Your task to perform on an android device: I wish to delete my cerebra note because it is no longer necessary
Image 0: 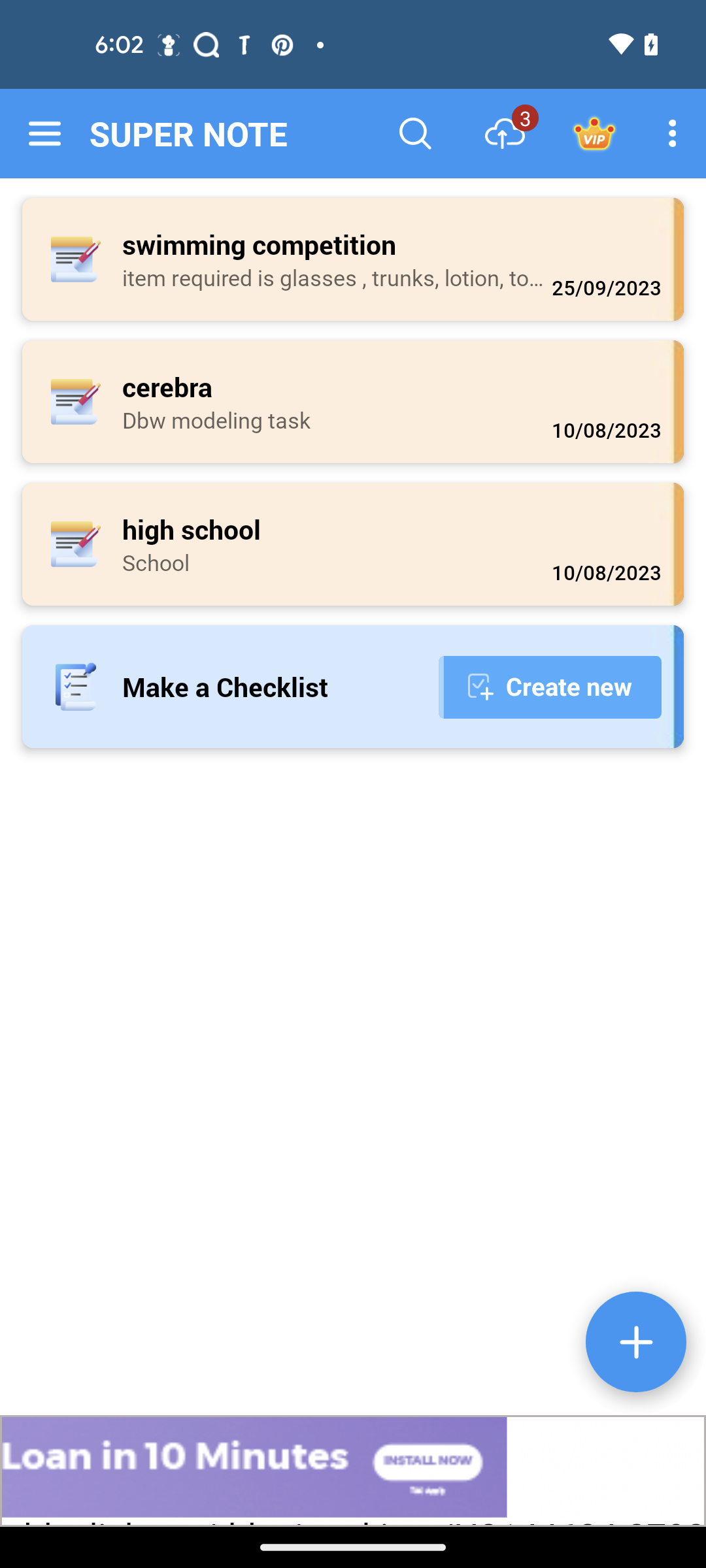
click on the cerebra note
Step 0: click (337, 386)
Image 1: 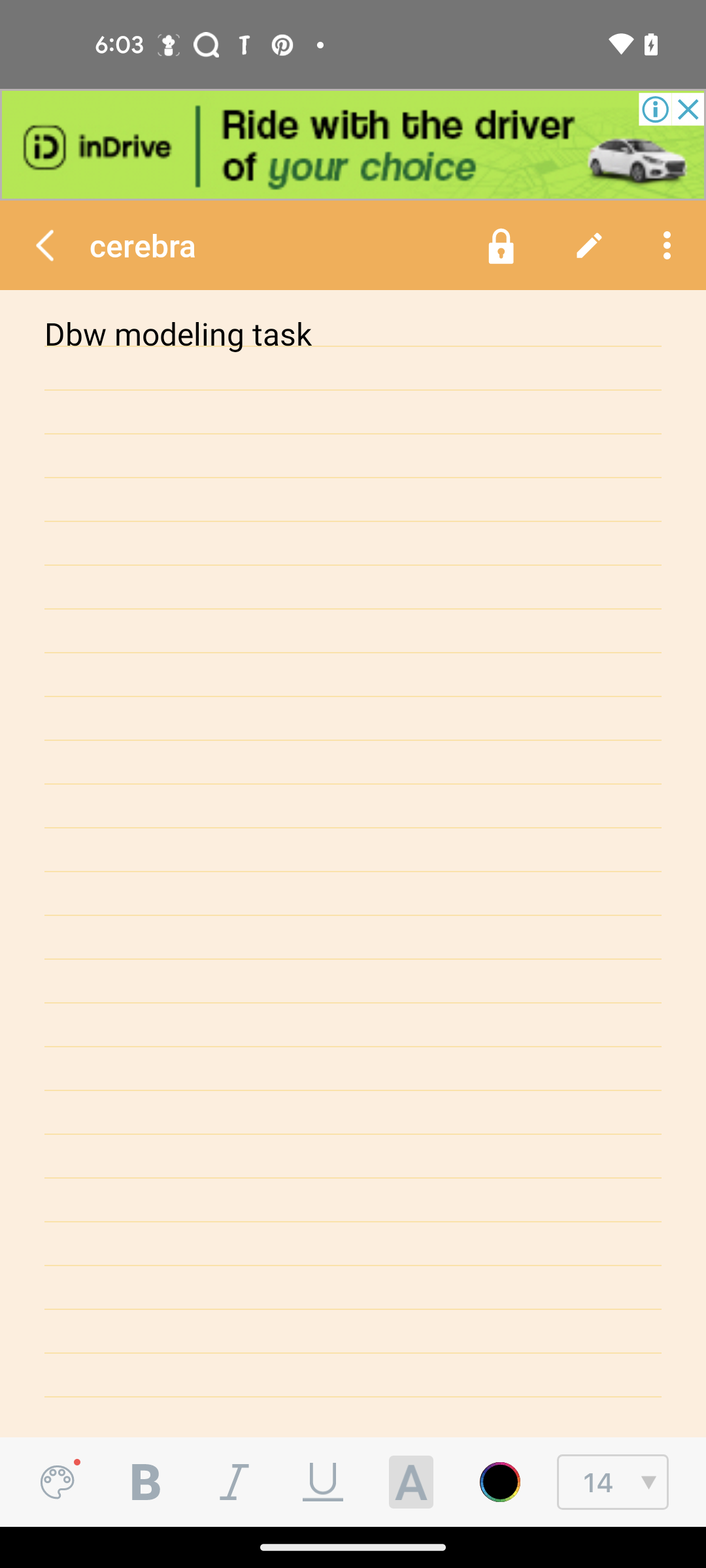
click on the 3 dot icon
Step 1: click (666, 245)
Image 2: 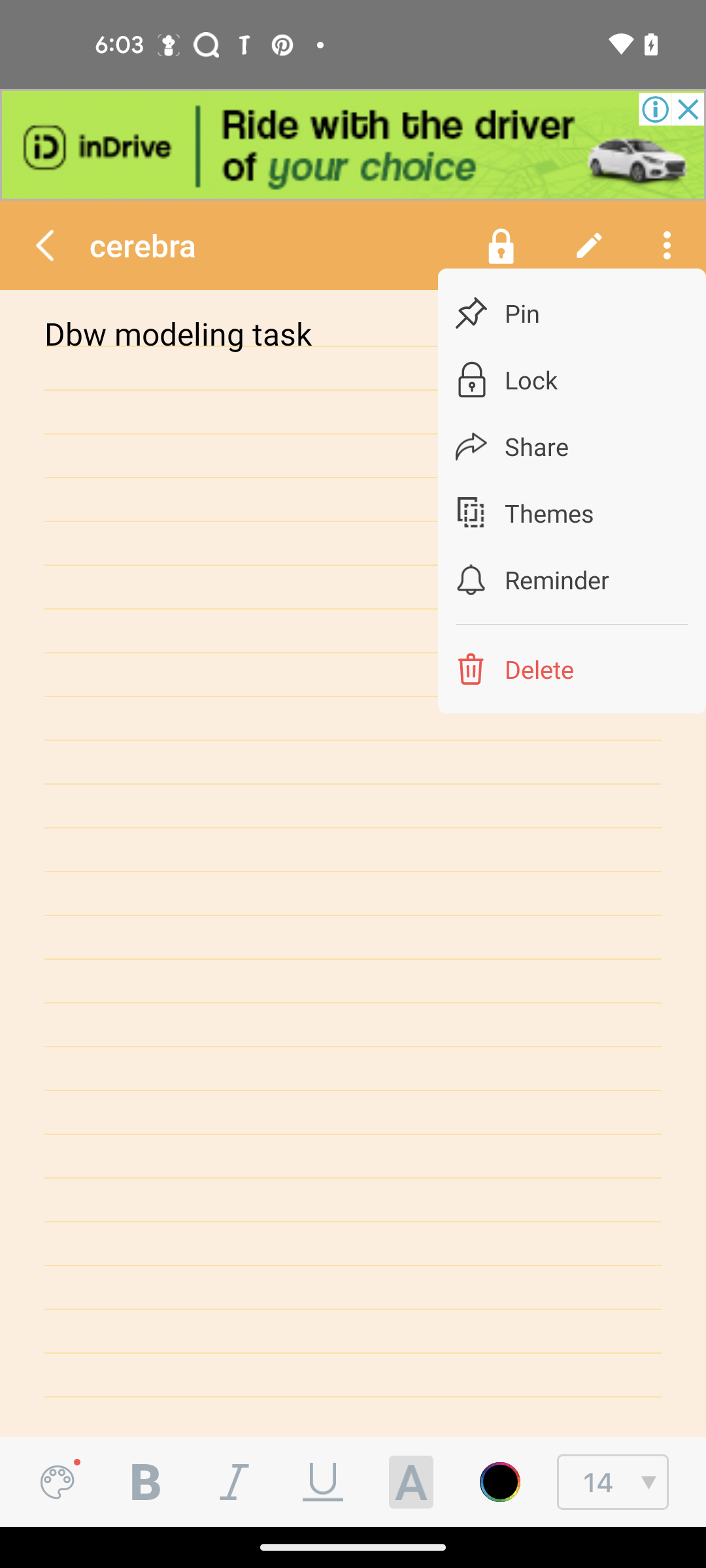
click on the delete option
Step 2: click (539, 668)
Image 3: 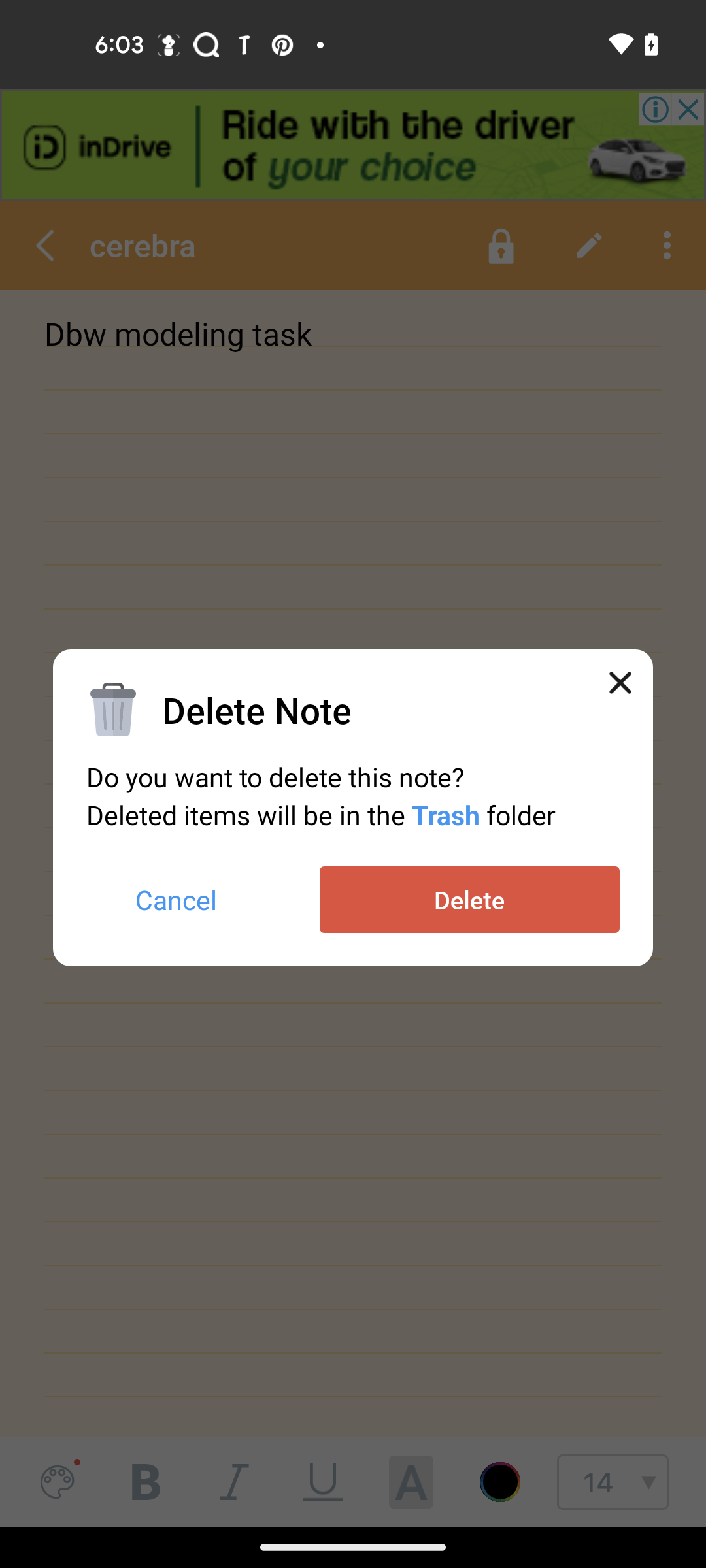
select the delete button
Step 3: click (469, 900)